Your task to perform on an android device: I want to look at the item that have been added to the cart using the d mart ready app 
Image 0: 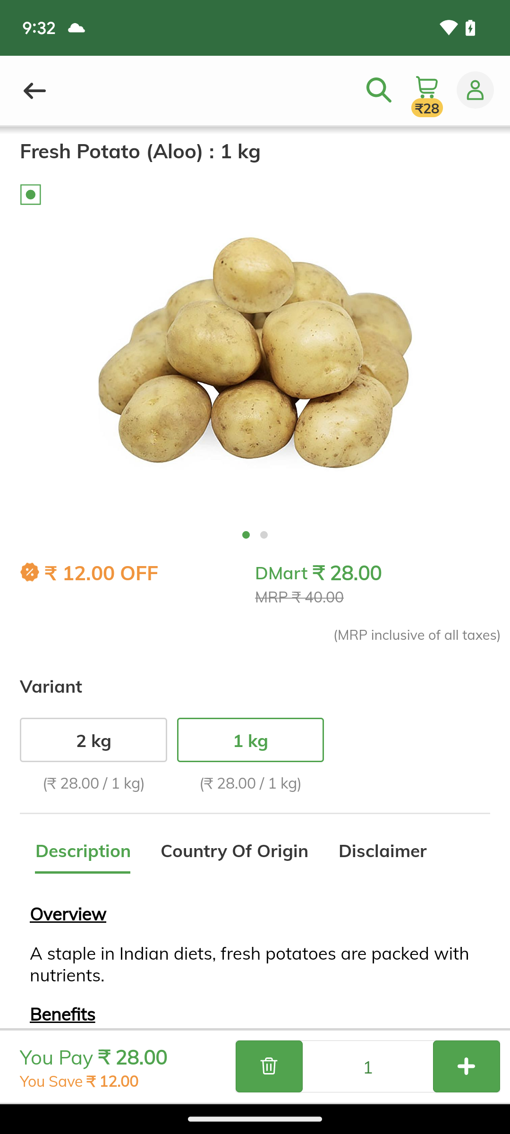
click on the bucket icon at the top of the page which is just immediate next to search bar icon to view the cart list 
Step 0: click (425, 94)
Image 1: 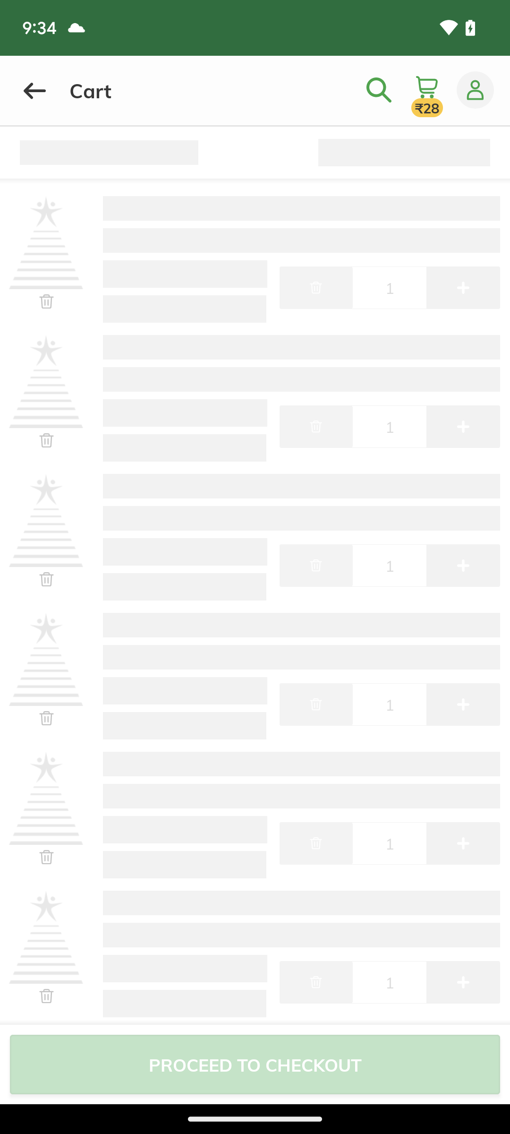
click on the bucket icon at the top of the page which is just immediate next to search bar icon to view the cart list 
Step 1: wait